Your task to perform on an android device: In the Royal app, view the Greek Isles Cruise scheduled on Oct 30, 2023
Image 0: 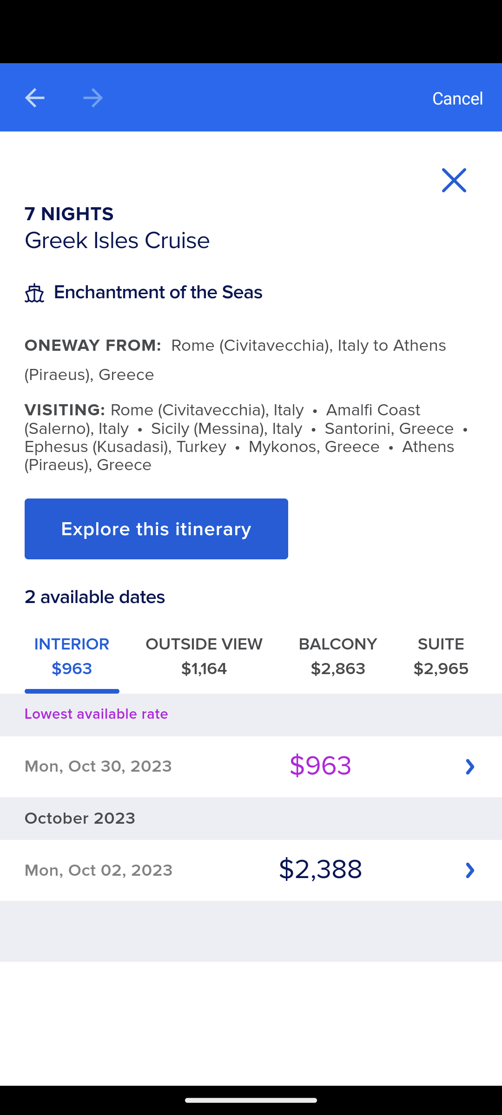
Click on the cruise scheduled for Oct 30, 2023 on the screen. 
Step 0: click (252, 767)
Image 1: 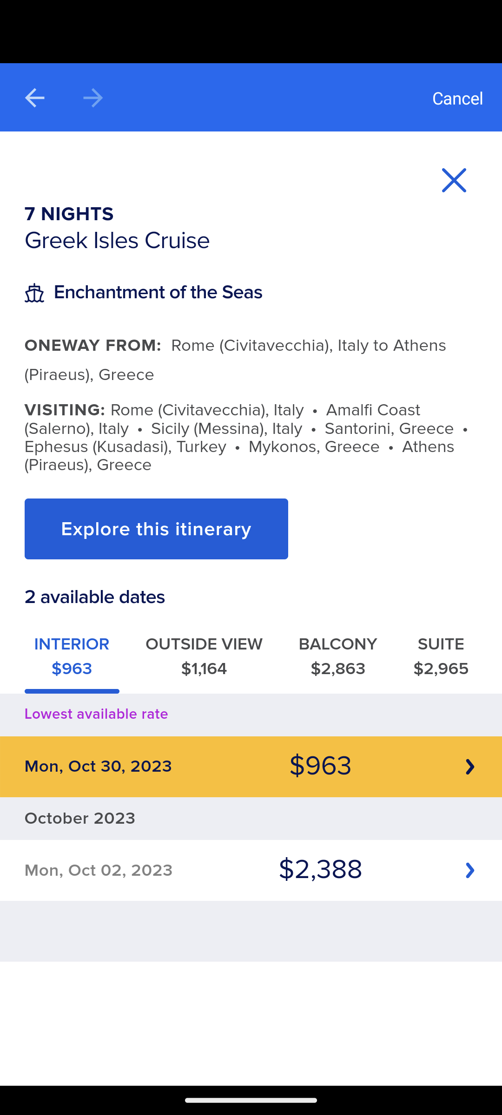
Click on the cruise scheduled for Oct 30, 2023 on the screen. 
Step 1: wait
Image 2: 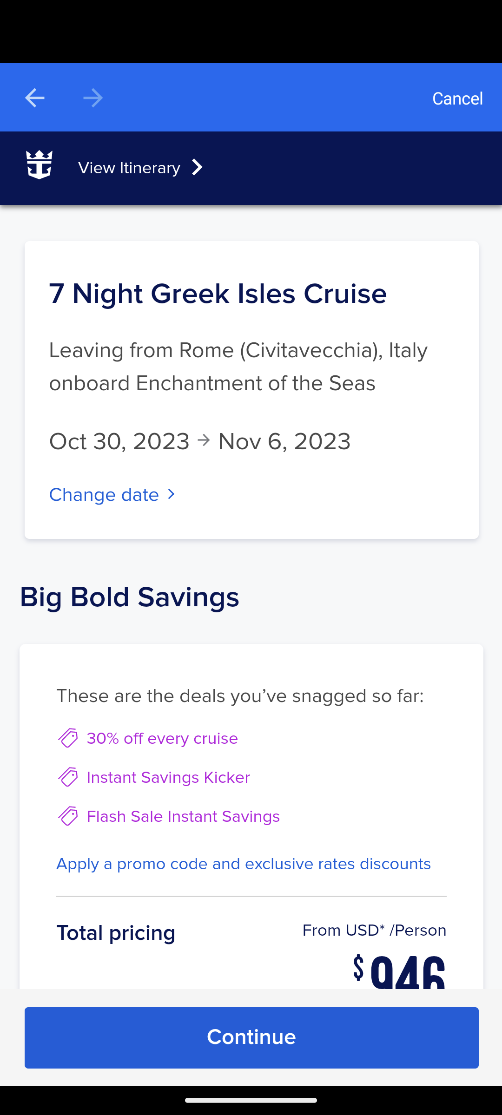
Scroll up on the screen.
Step 2: scroll down